Your task to perform on an android device: Although I've owned sports shoes in the past, I'm looking for the Adidas Performance line right now. For sneakers bearing the Adidas Performance brand, utilize the ASOS app.
Image 0: 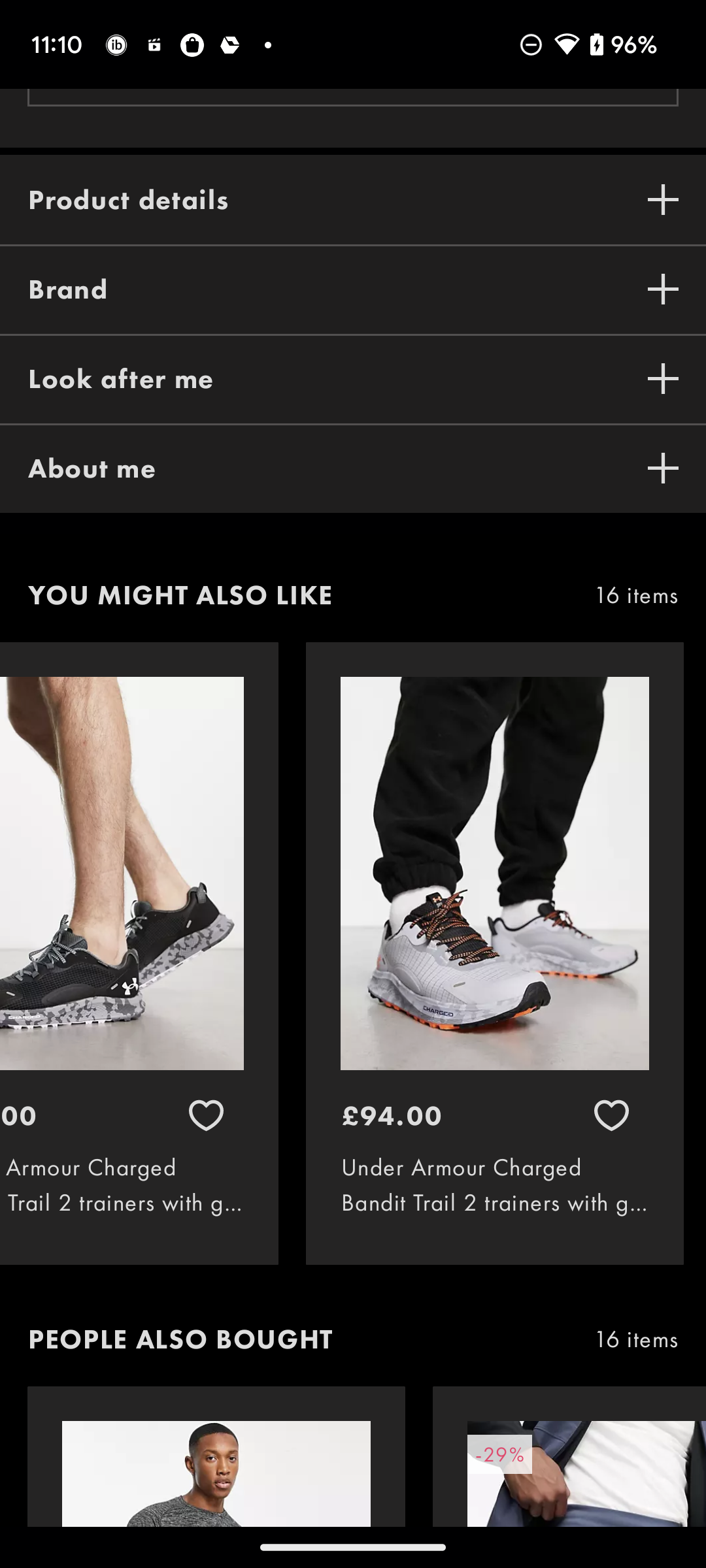
go back to the previous page
Step 0: press back button
Image 1: 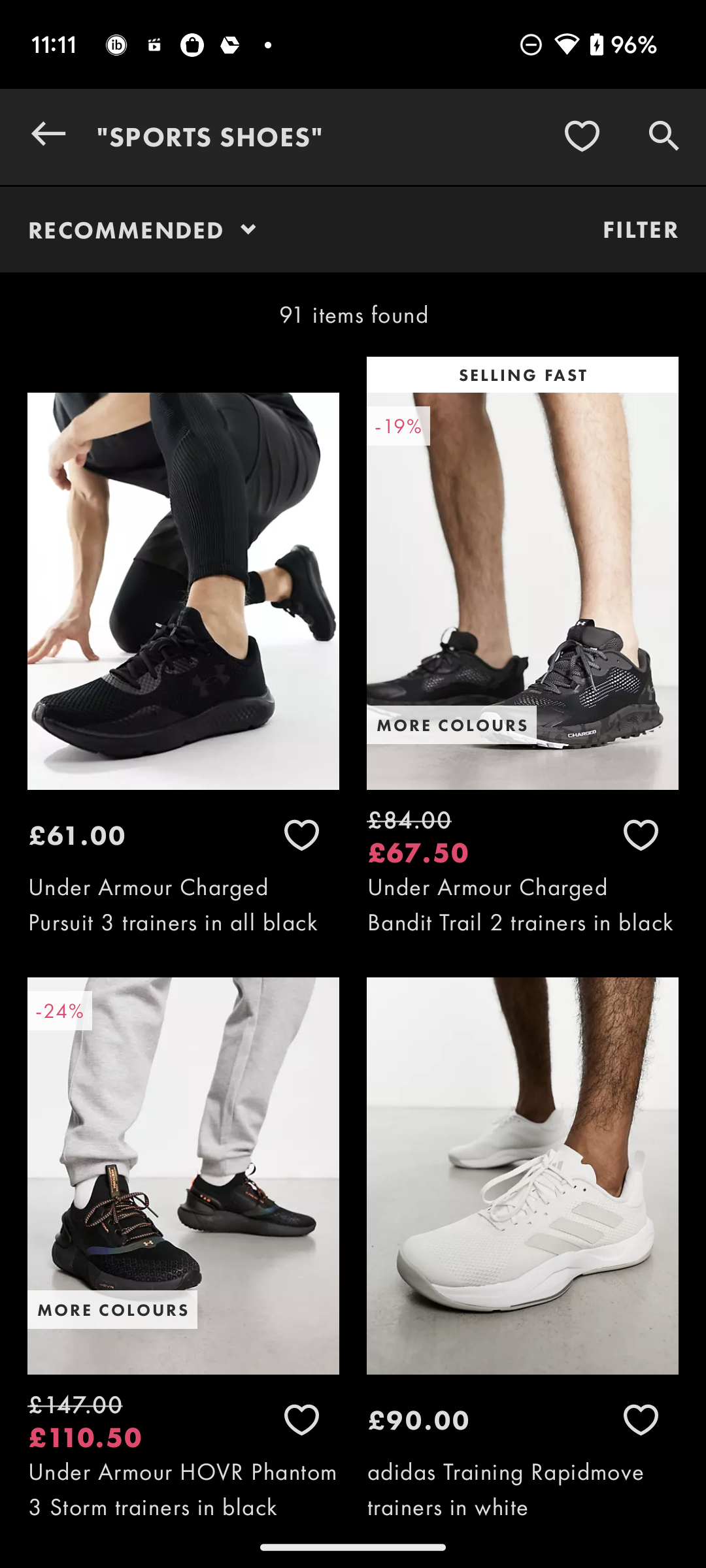
Click on the FILTER at the top right corner of the screen
Step 1: click (640, 229)
Image 2: 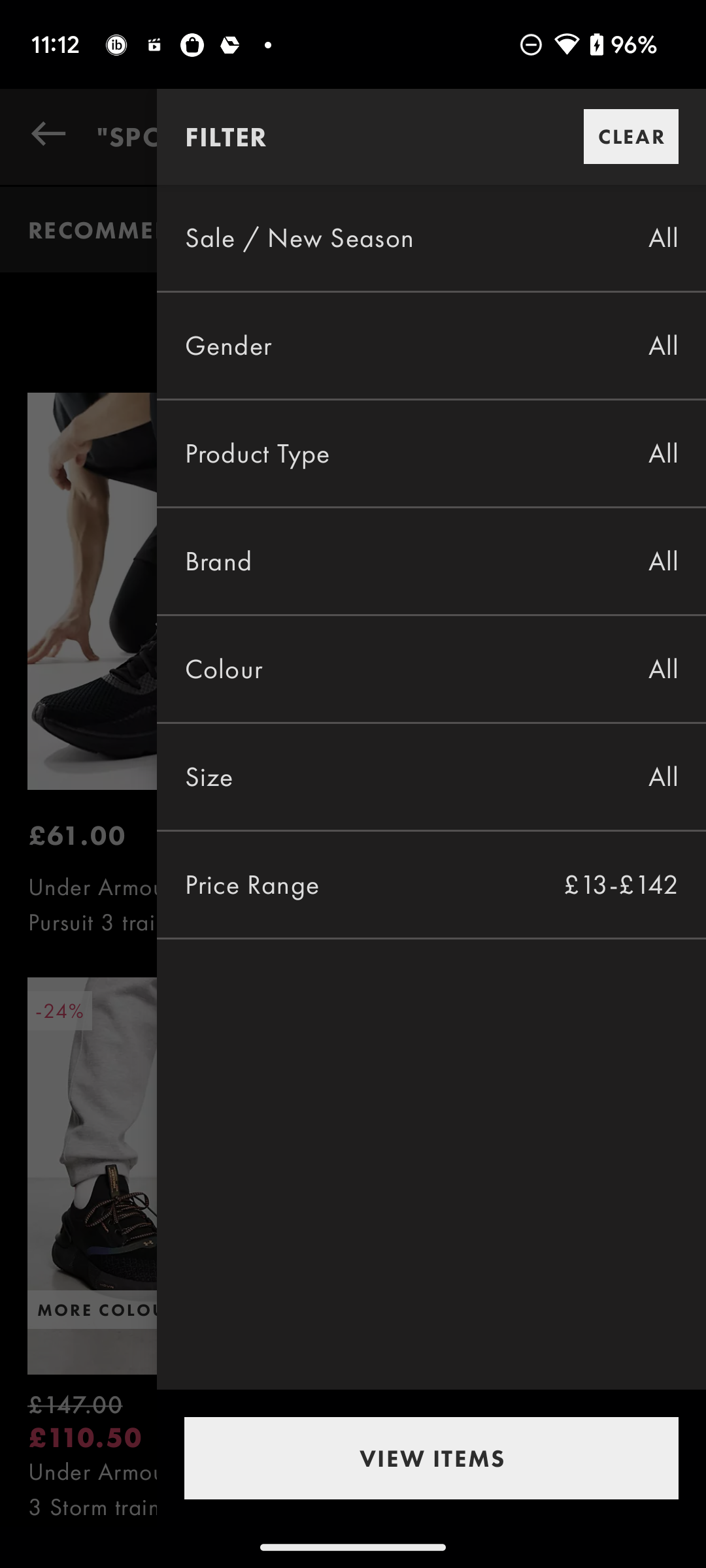
Click on the Brand Filter
Step 2: click (218, 561)
Image 3: 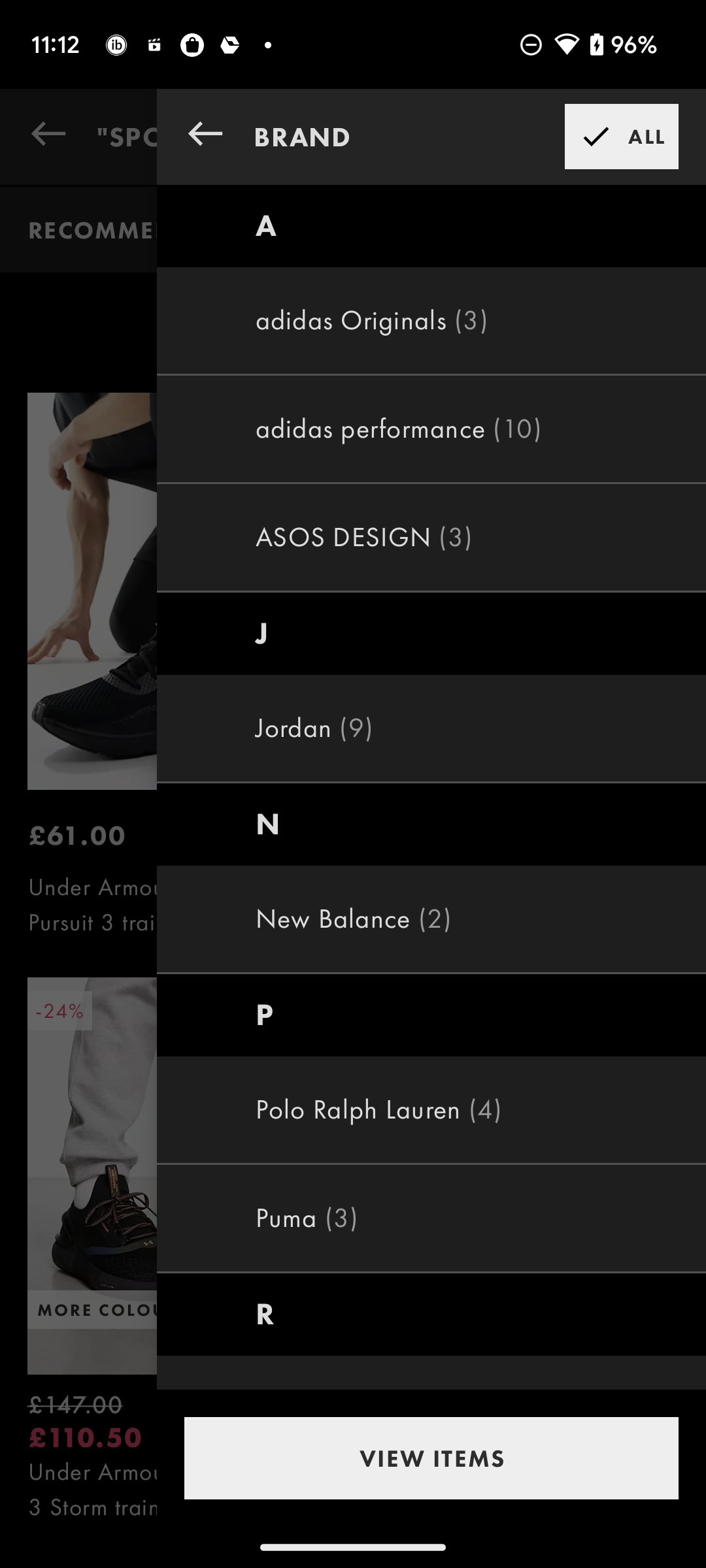
Click on Adidas Performance Brand
Step 3: click (398, 429)
Image 4: 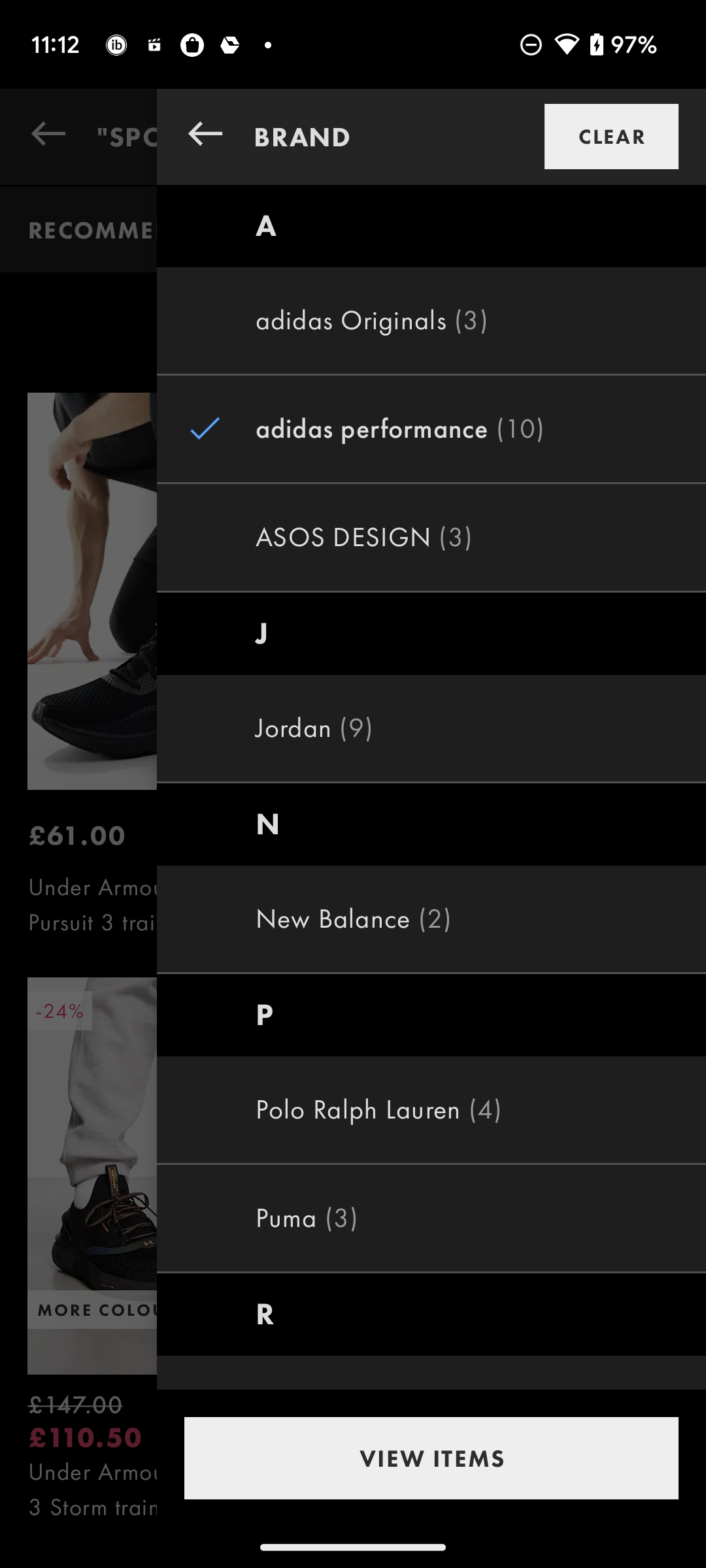
Click on VIEW ITEMS at the bottom of the screen
Step 4: click (431, 1458)
Image 5: 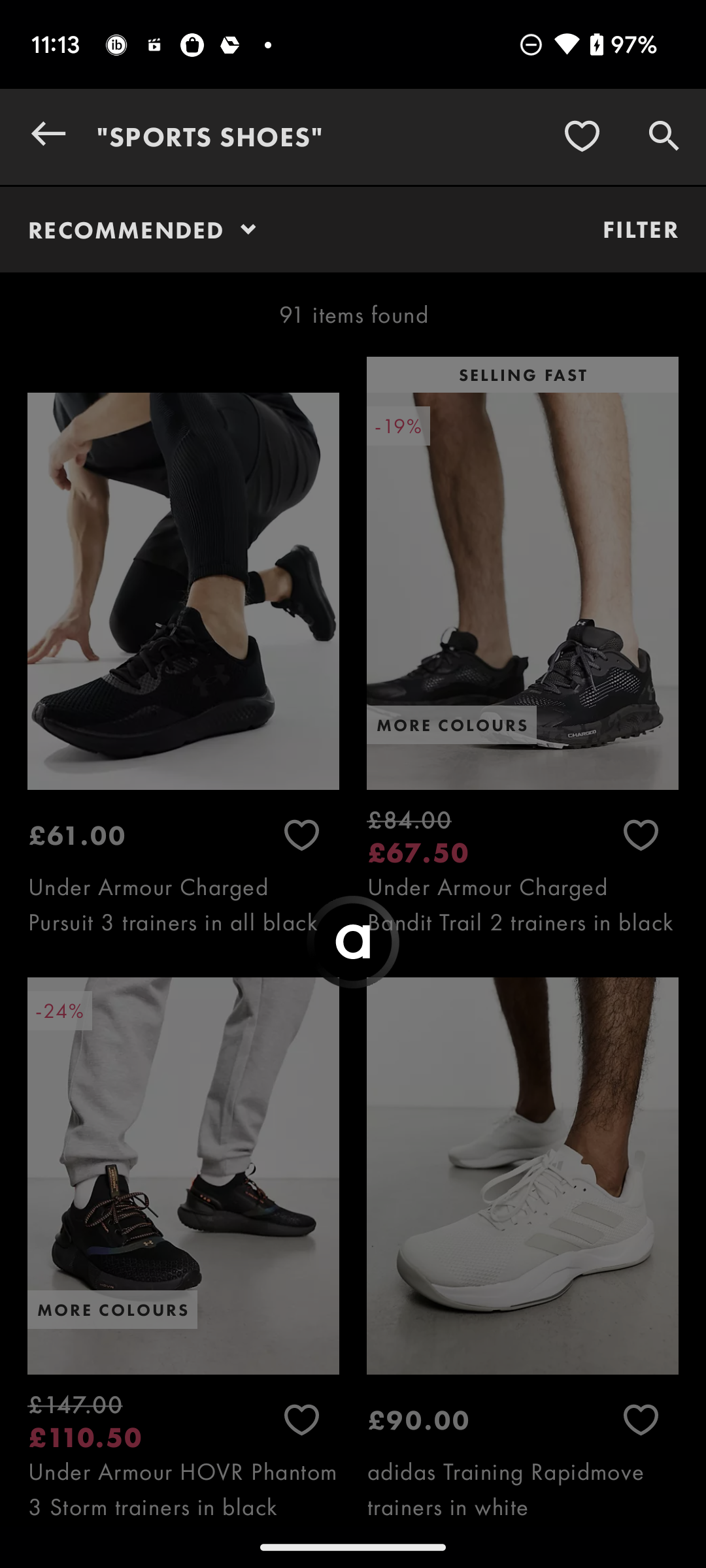
Click on VIEW ITEMS at the bottom of the screen
Step 5: wait